Your task to perform on an android device: My son is having trouble solving algebraic expressions, so help him learn the algebra foundations concepts on the Khan Academy app.
Image 0: 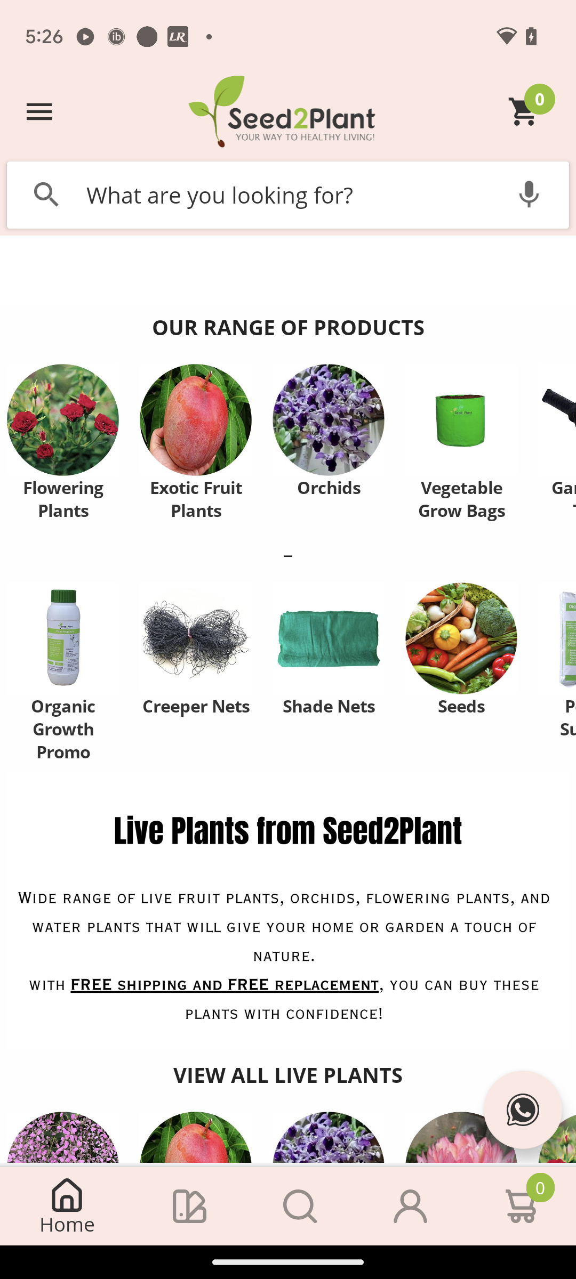
Open the Khan Academy app.
Step 0: open app "Khan Academy"
Image 1: 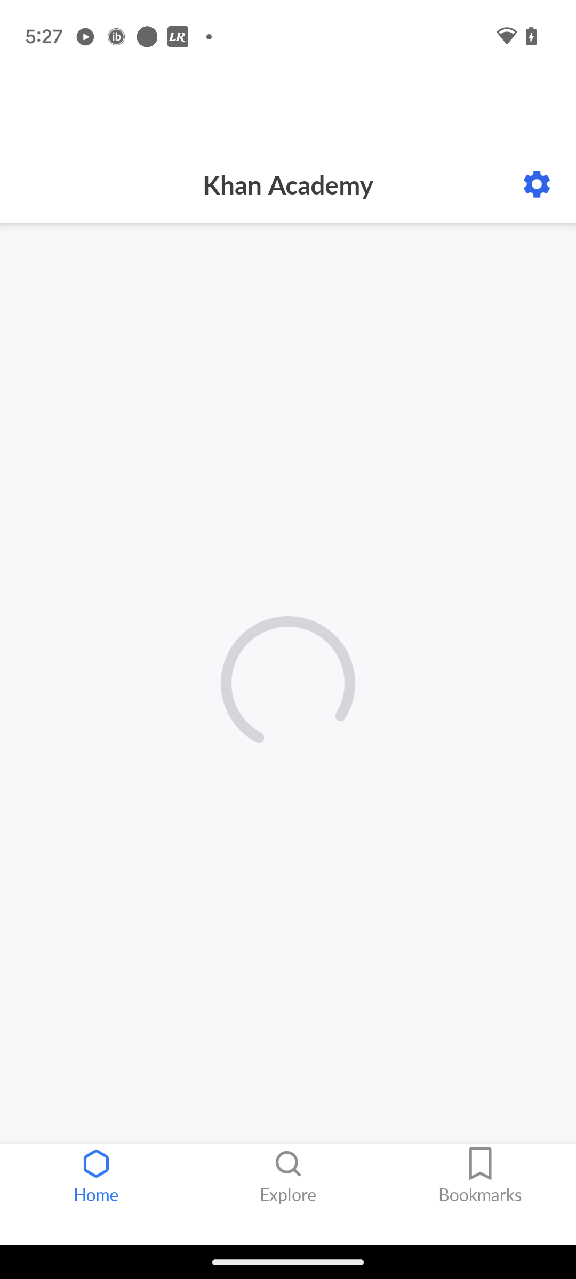
Open the Khan Academy app.
Step 1: wait
Image 2: 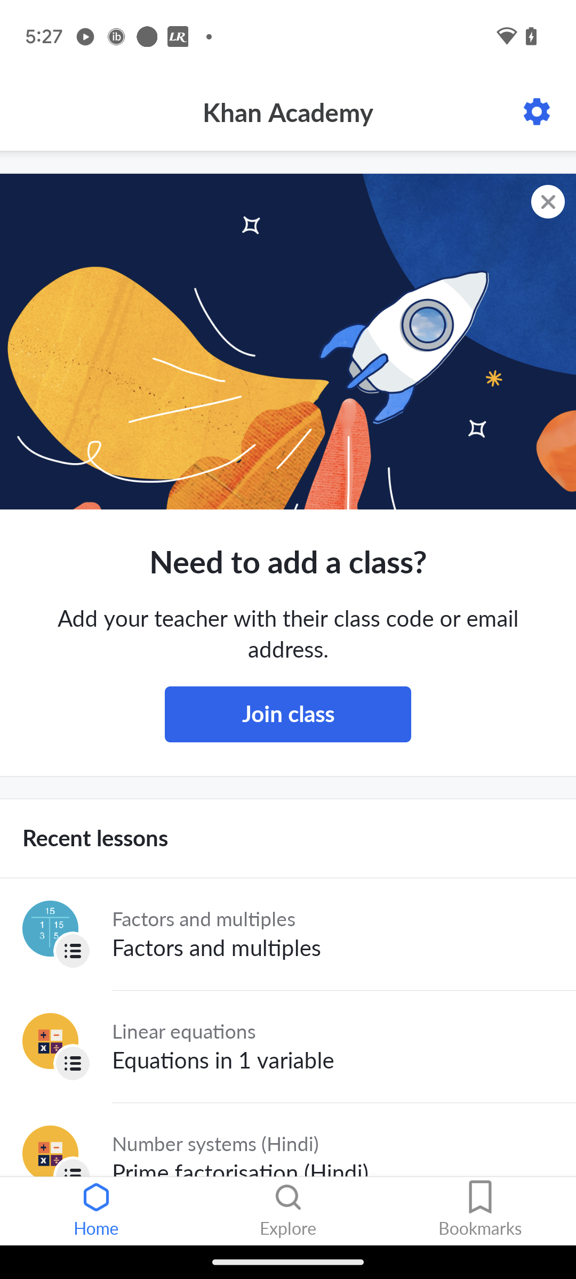
Scroll up
Step 2: scroll down
Image 3: 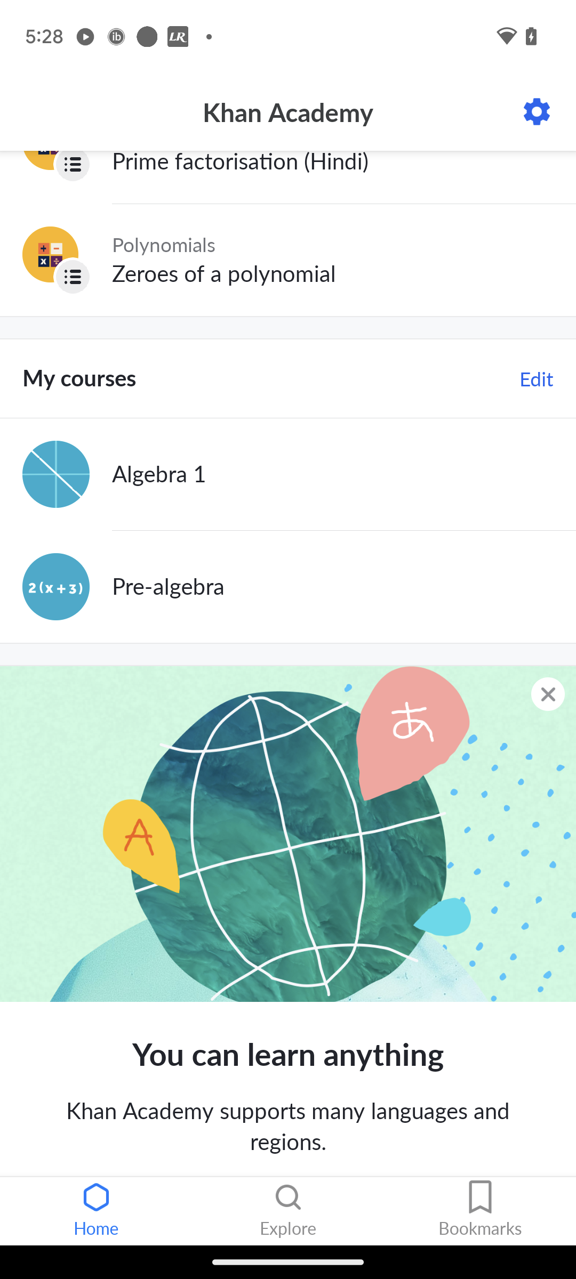
open the tab "Algebra 1".
Step 3: click (321, 474)
Image 4: 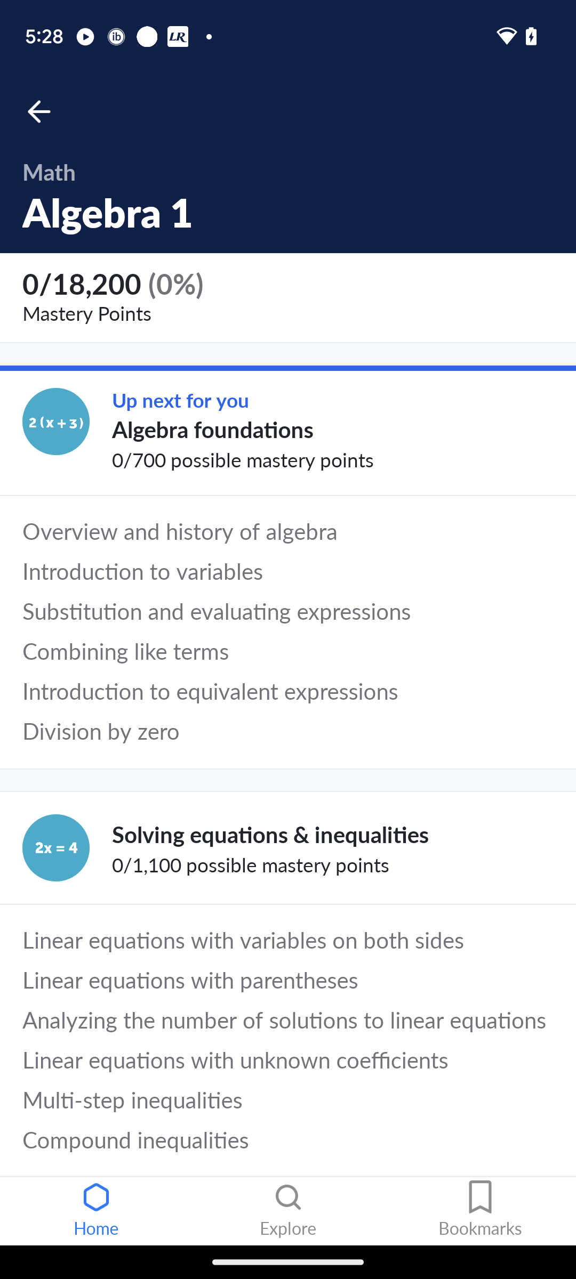
Click on the tab "algebra foundations".
Step 4: click (321, 400)
Image 5: 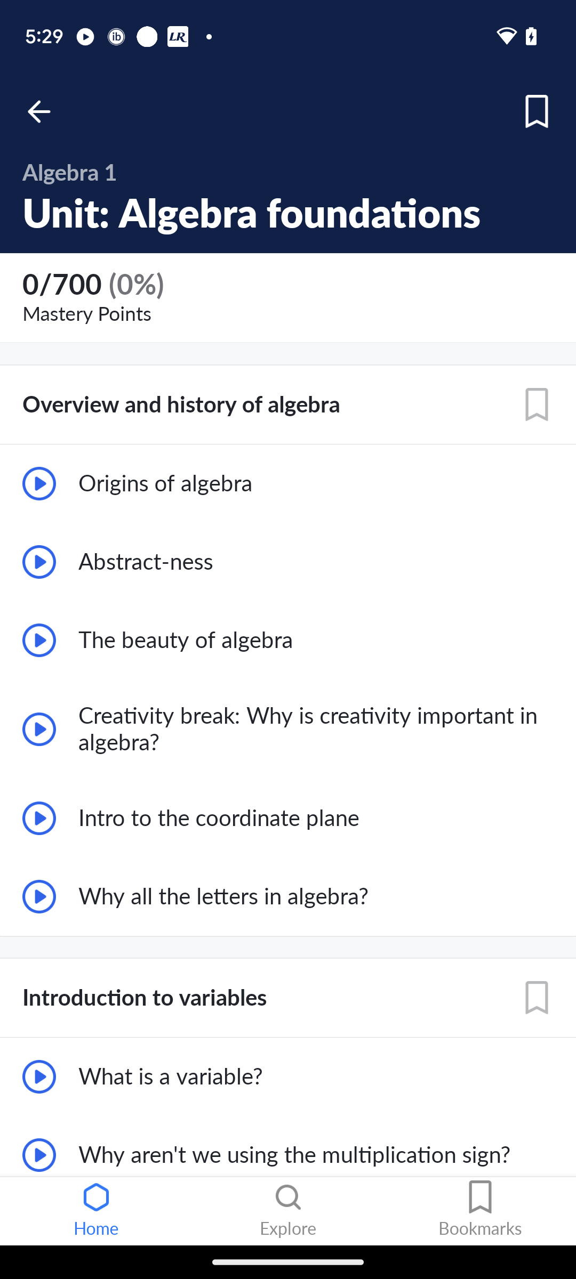
open the first video to learn the concepts.
Step 5: click (316, 483)